Your task to perform on an android device: I have to go for a cycling match next week so search for sports shoes in Decathlon app.
Image 0: 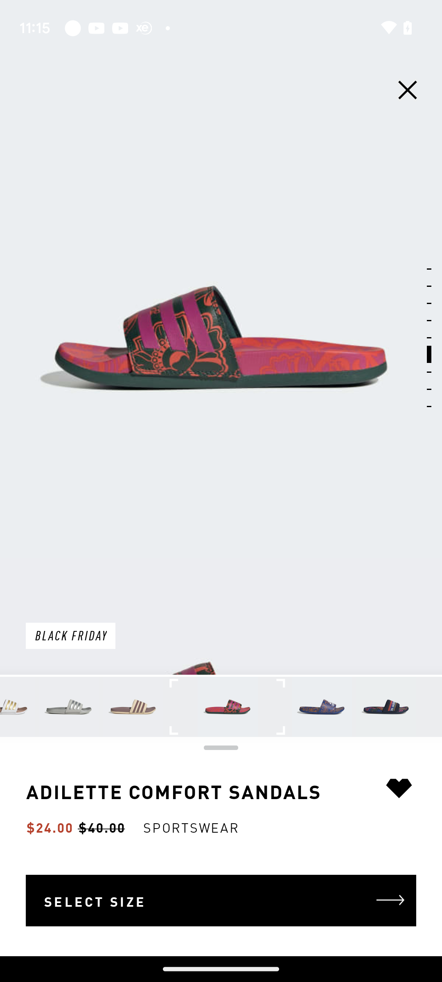
Open decathlon app
Step 0: open app "Decathlon"
Image 1: 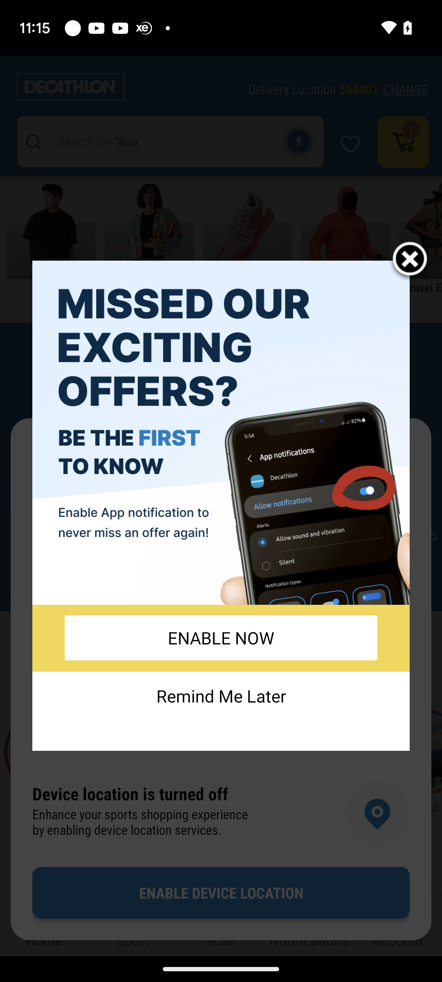
Open decathlon app
Step 1: wait
Image 2: 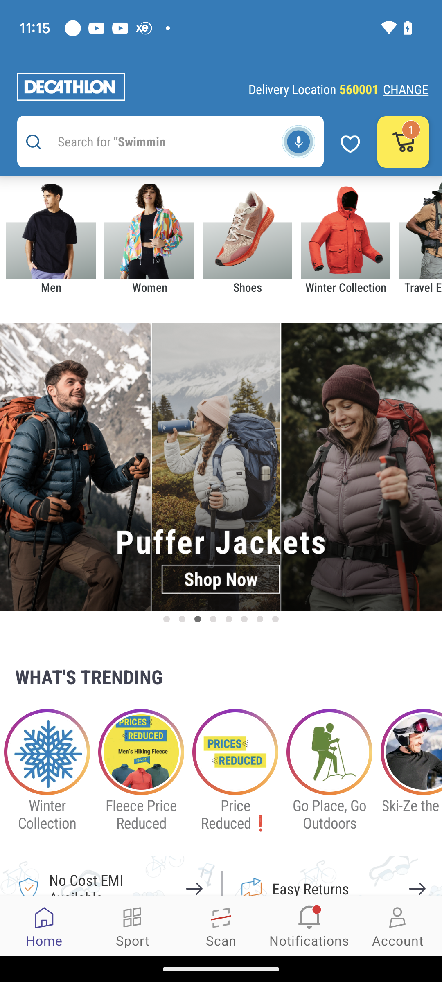
Open decathlon app
Step 2: wait
Image 3: 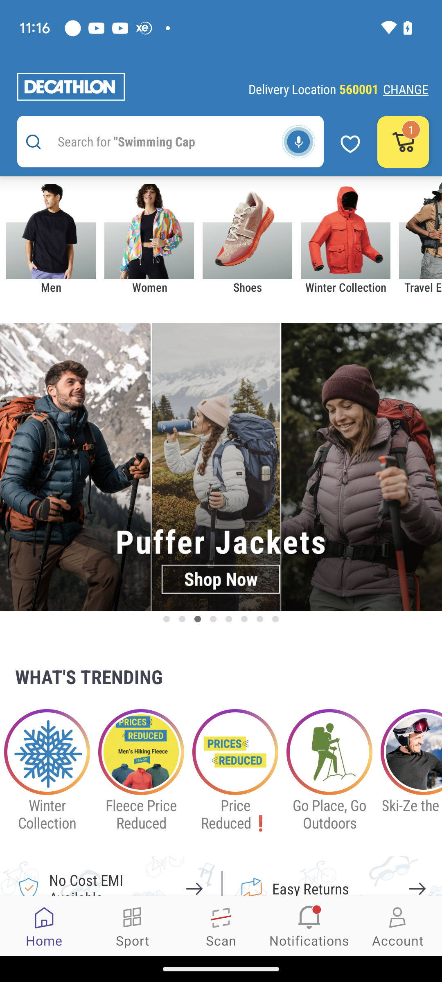
Click on the search bar at the top of the screen
Step 3: click (153, 142)
Image 4: 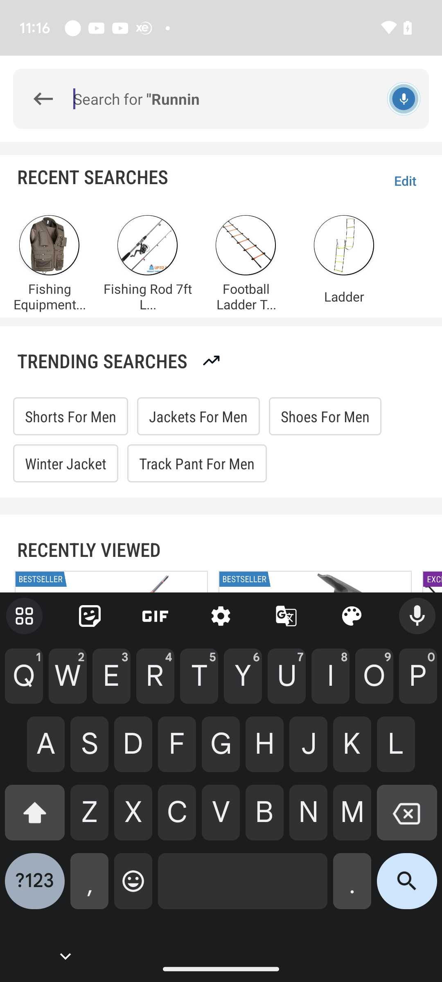
Enter sport shoes in the search textbox
Step 4: wait
Image 5: 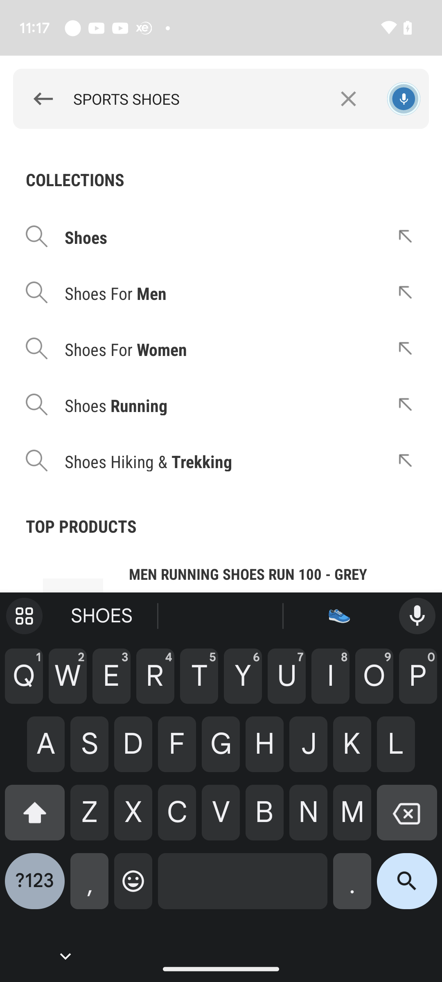
Click on shoes for women search result
Step 5: click (225, 348)